Your task to perform on an android device: In the Blaze Wordpad App, make the necessary changes to Enquiry letter ,export it as PDF and preview it .
Image 1: 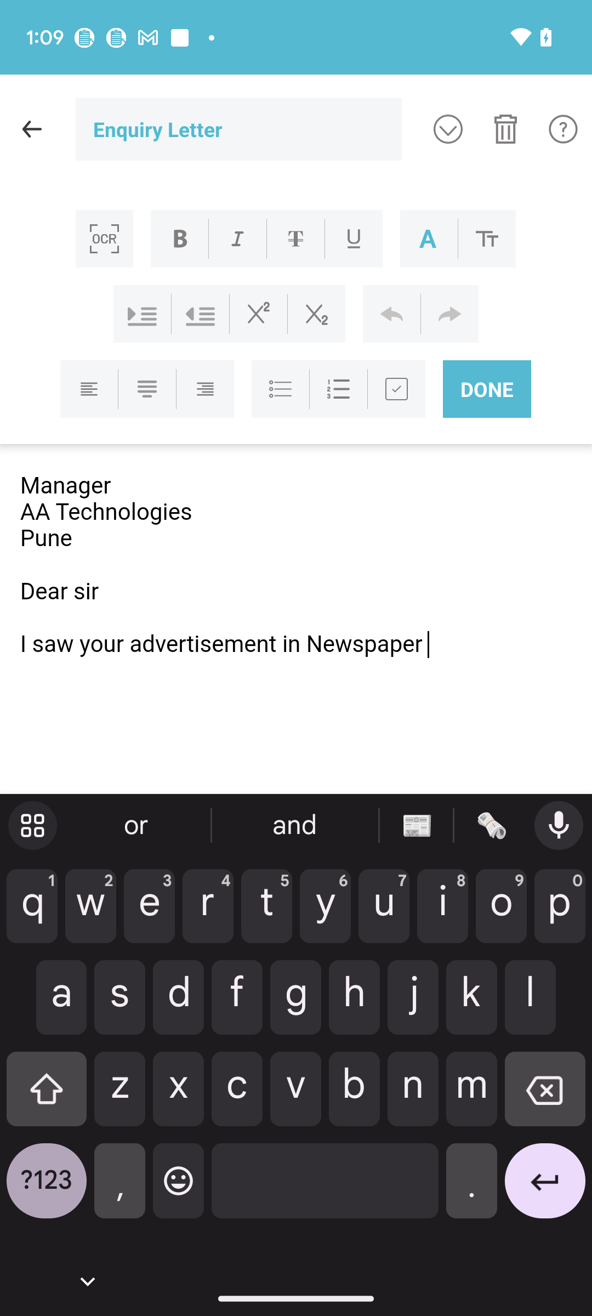
Type the Hindustan times by clicking on keyboard
Step 1: click (46, 1097)
Image 3: 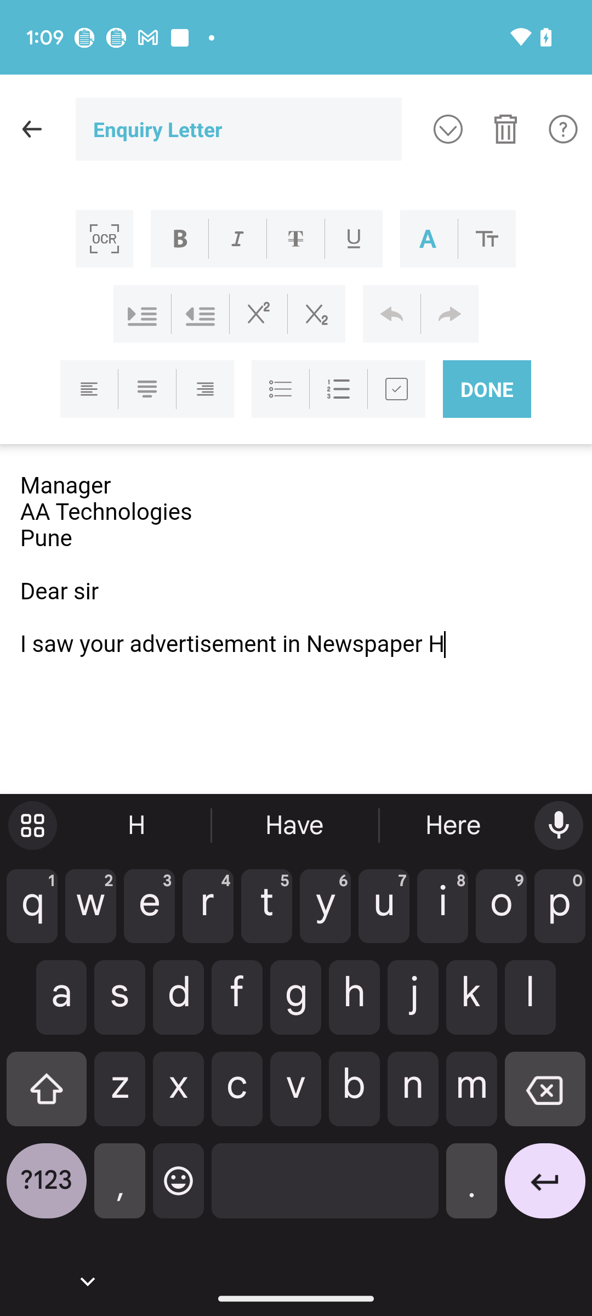
Type the Hindustan times by clicking on keyboard
Step 3: click (442, 905)
Image 6: 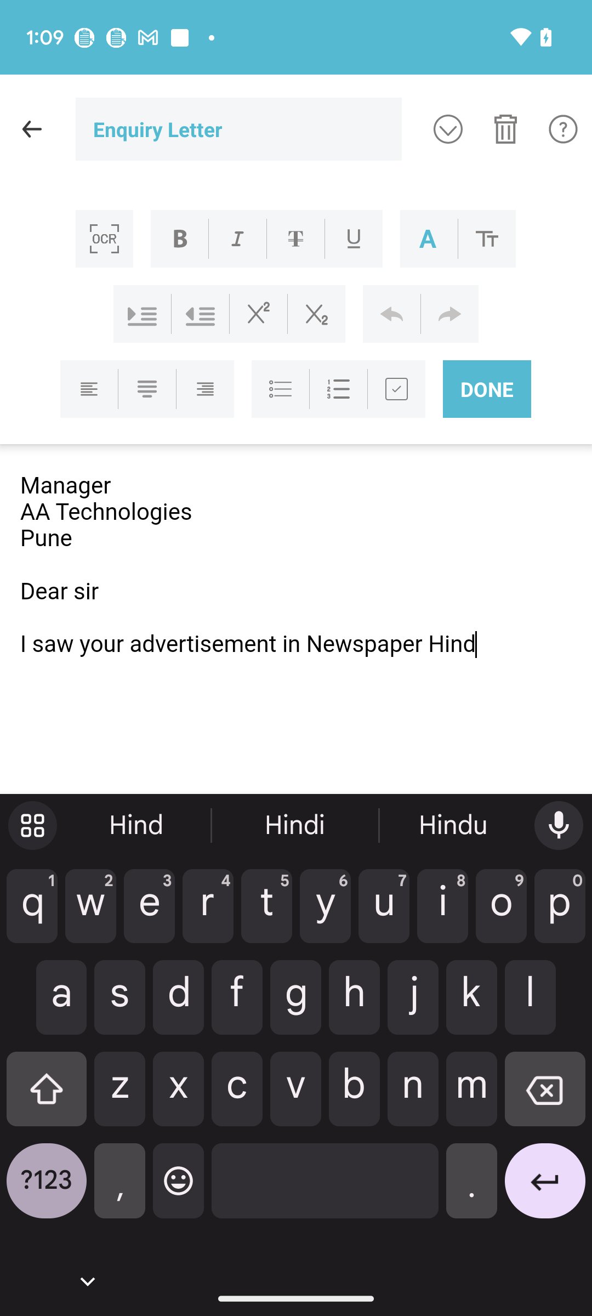
Type the Hindustan times by clicking on keyboard
Step 6: click (383, 905)
Image 7: 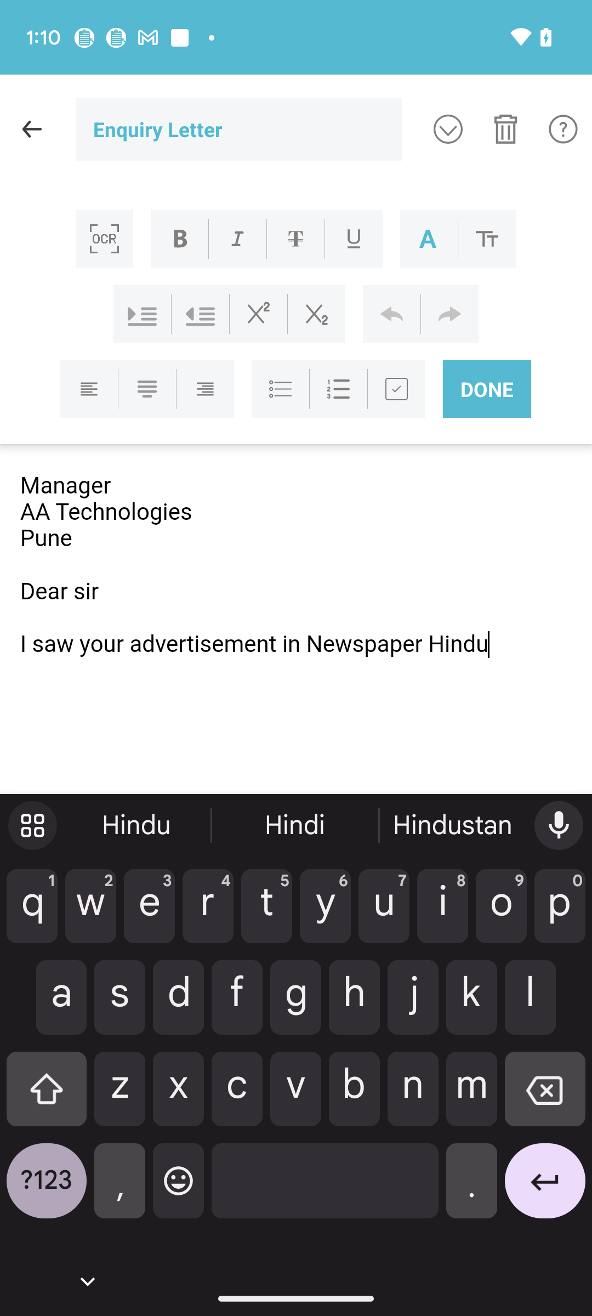
Type the Hindustan times by clicking on keyboard
Step 7: click (119, 997)
Image 8: 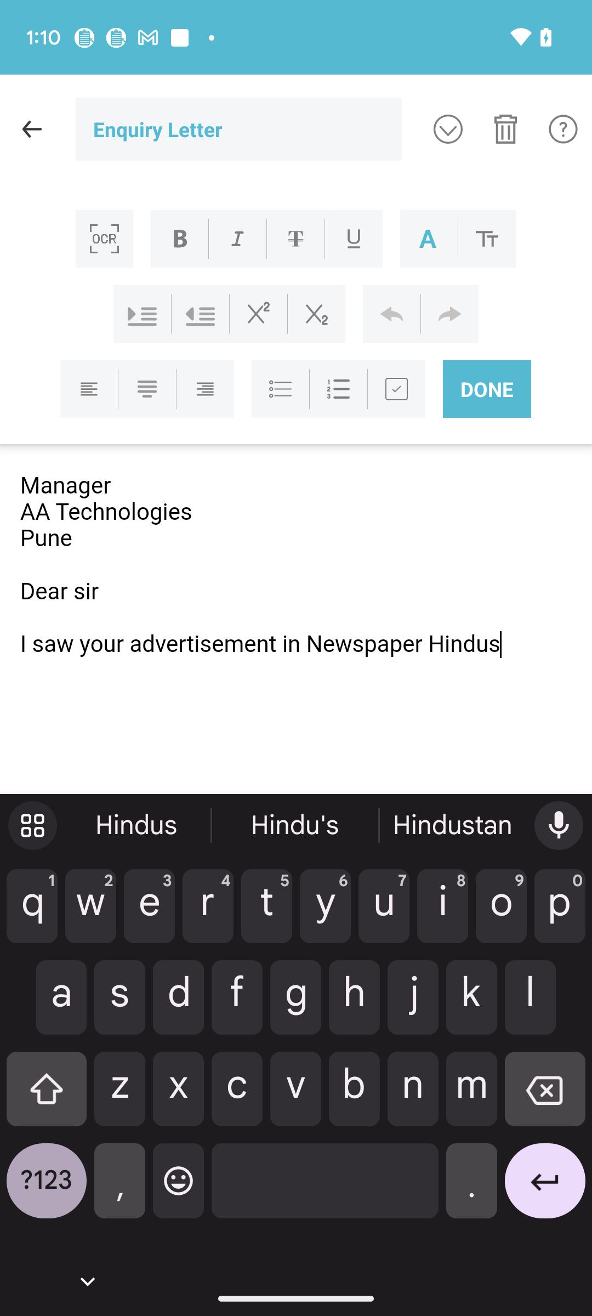
Click on the Hindustan at the keyboard
Step 8: click (454, 825)
Image 10: 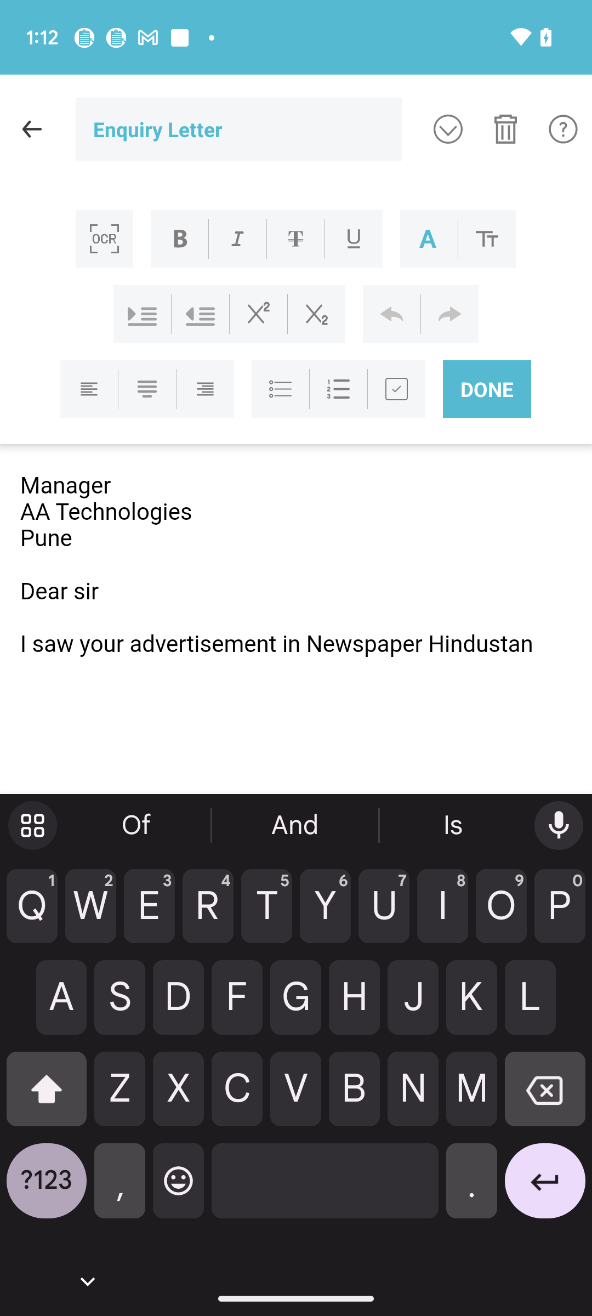
Type Times on the keyboard by clicking
Step 10: click (266, 905)
Image 11: 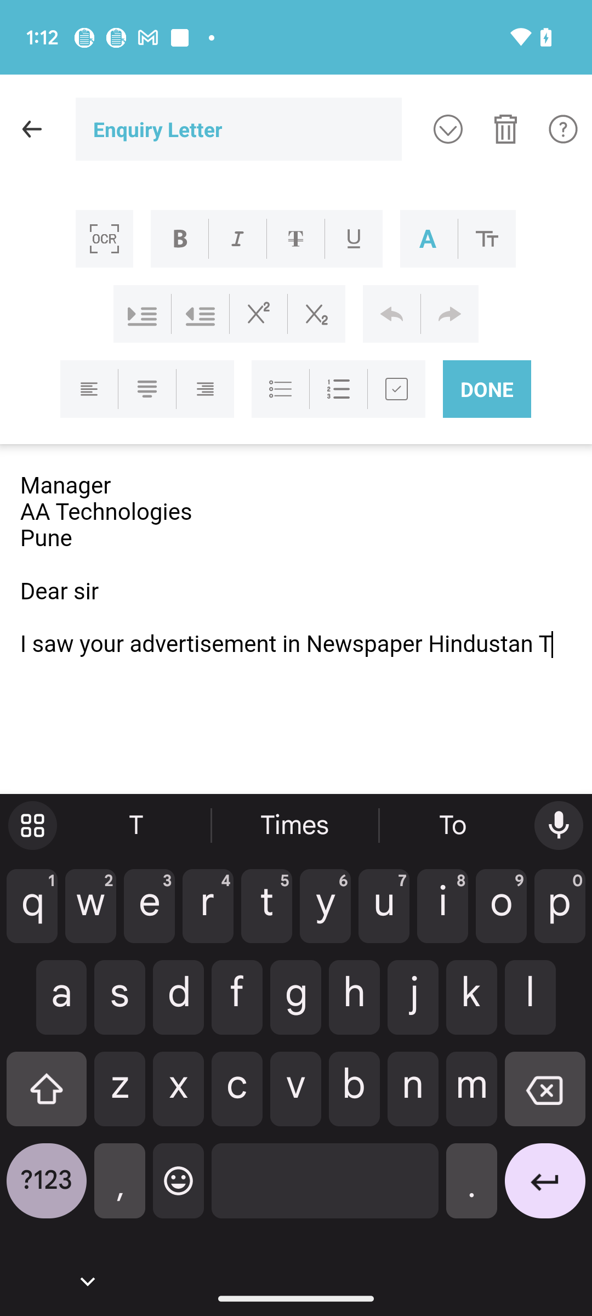
Type Times on the keyboard by clicking
Step 11: click (442, 905)
Image 12: 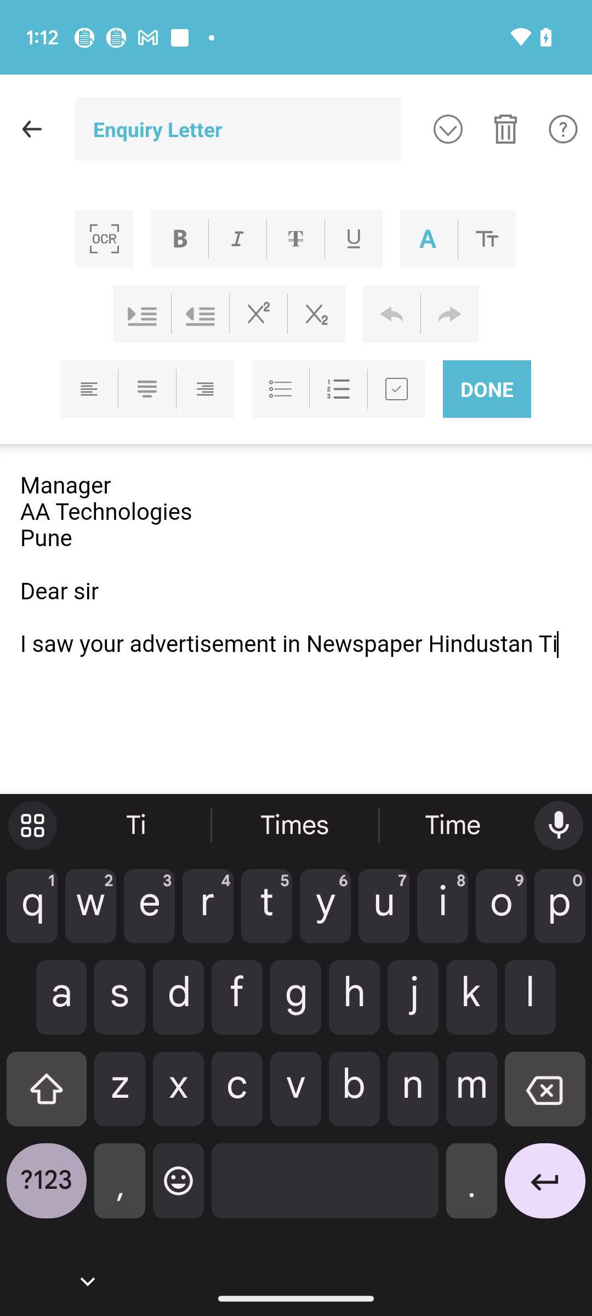
Type Times on the keyboard by clicking
Step 12: click (471, 1088)
Image 14: 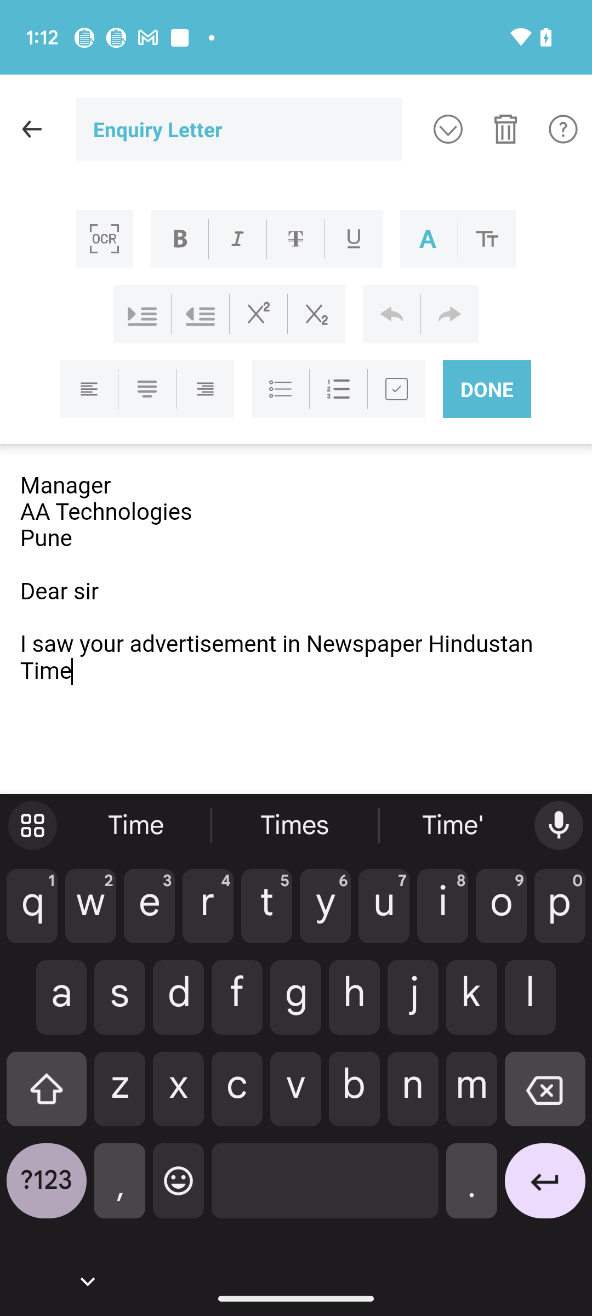
Type Times on the keyboard by clicking
Step 14: click (119, 997)
Image 15: 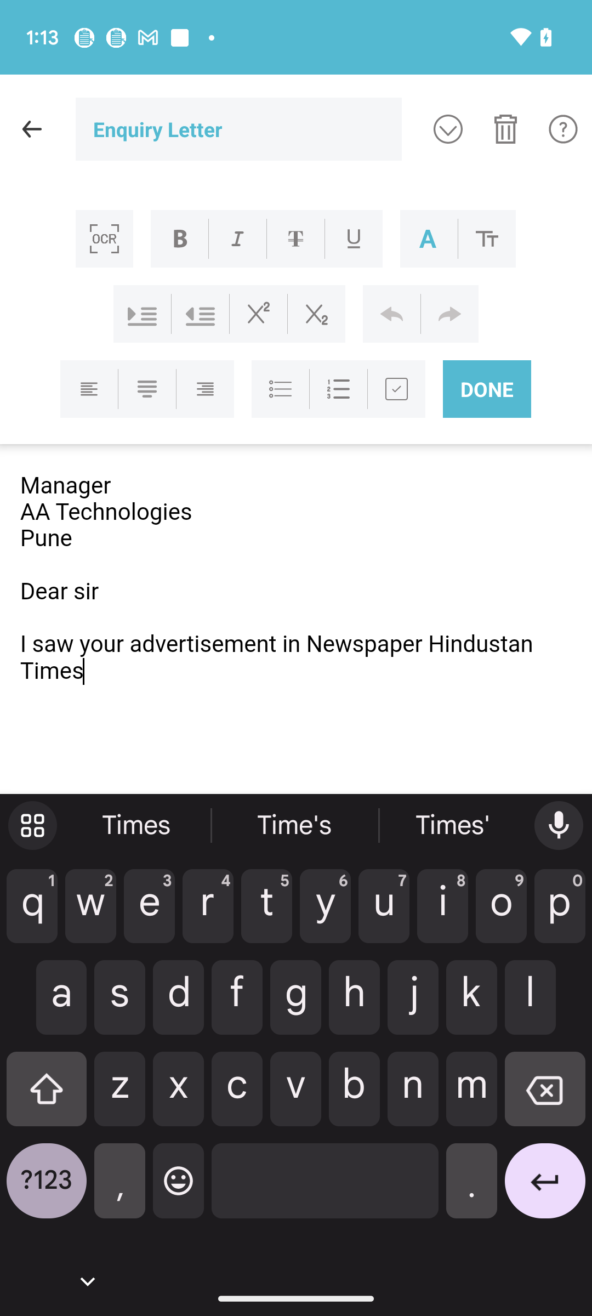
Click on the done option
Step 15: click (487, 389)
Image 16: 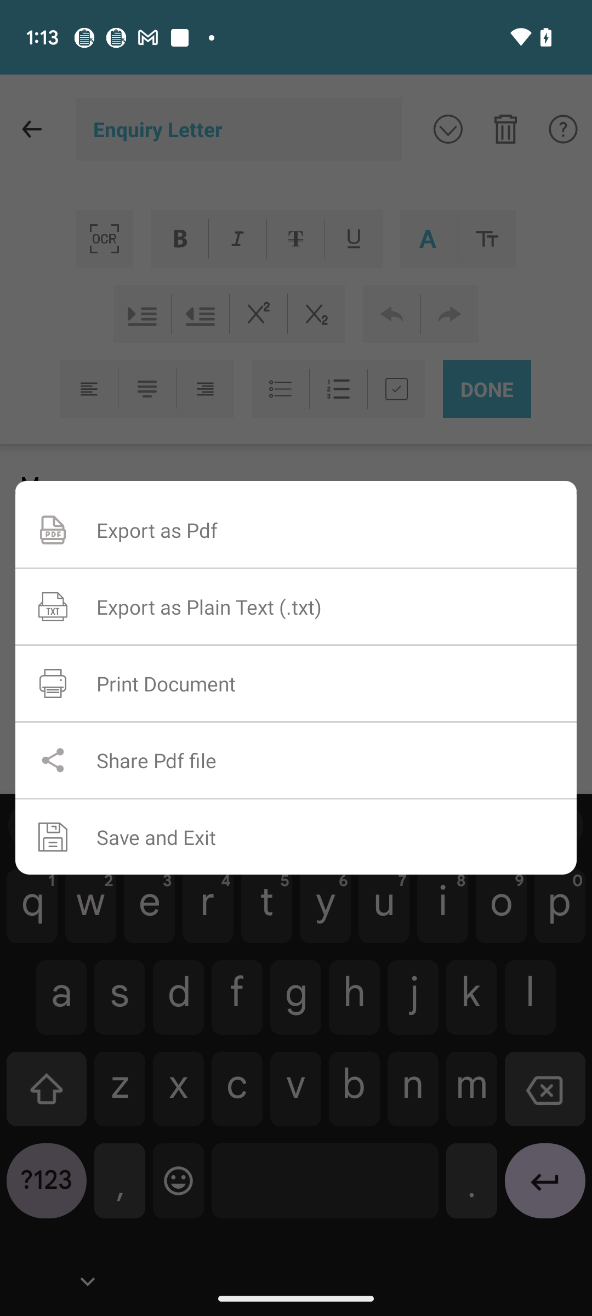
Click on the Export as Pdf
Step 16: click (296, 530)
Image 17: 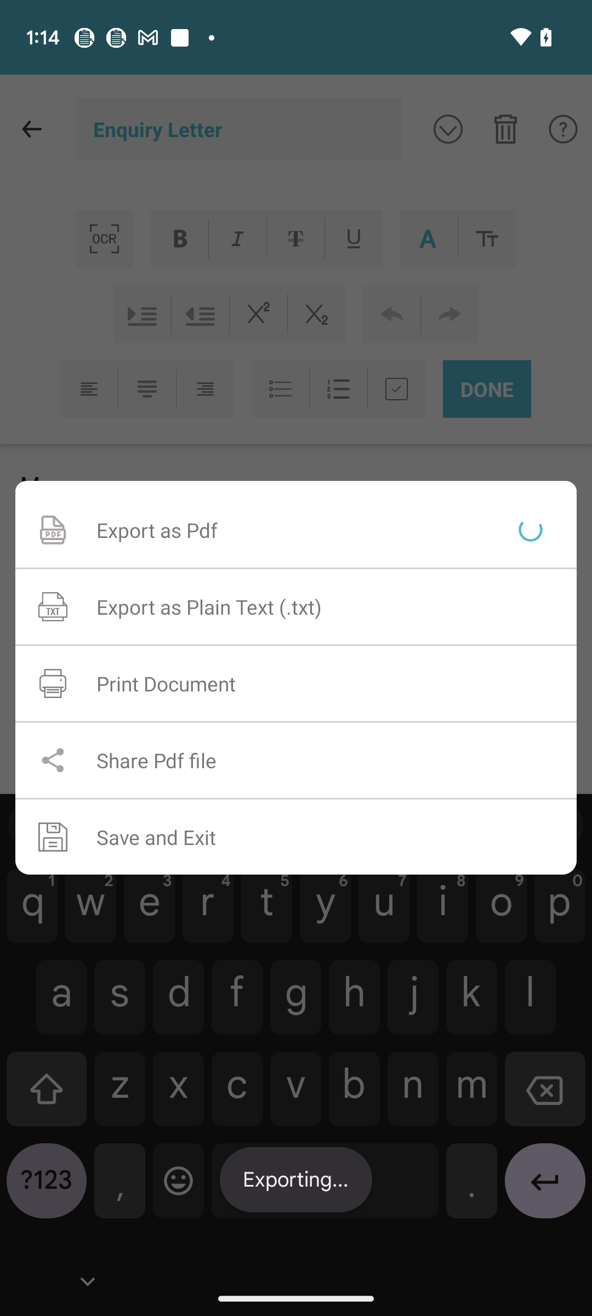
Click on the Export as Pdf
Step 17: wait
Image 18: 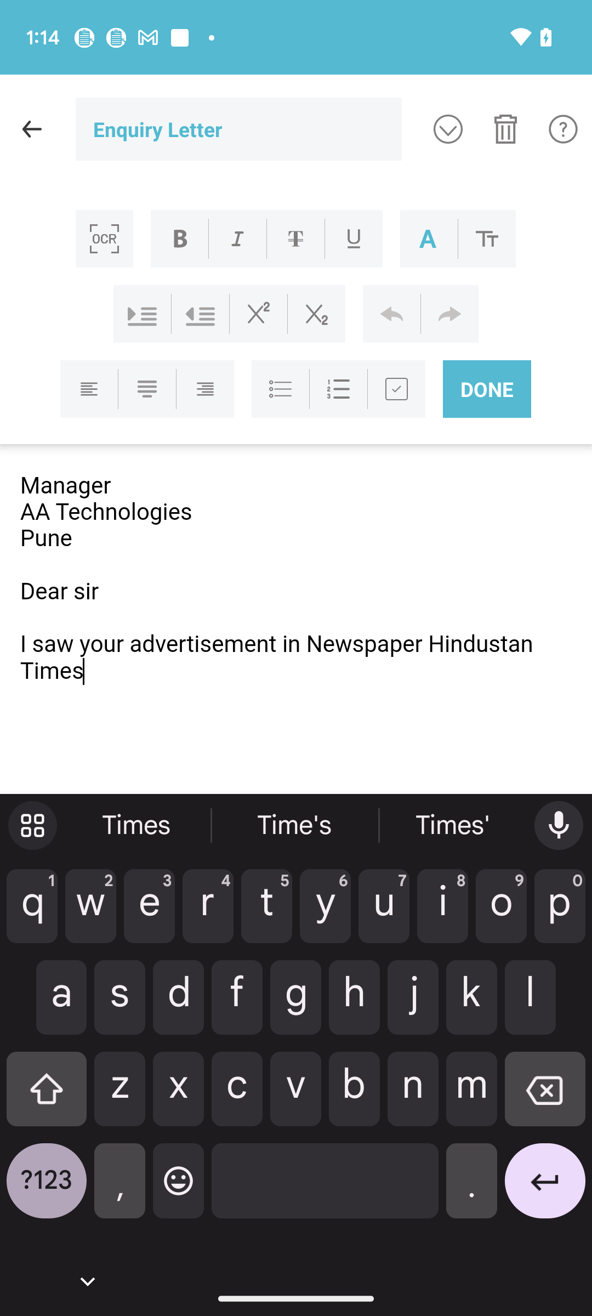
Click on the back icon at the top left corner
Step 18: click (31, 129)
Image 19: 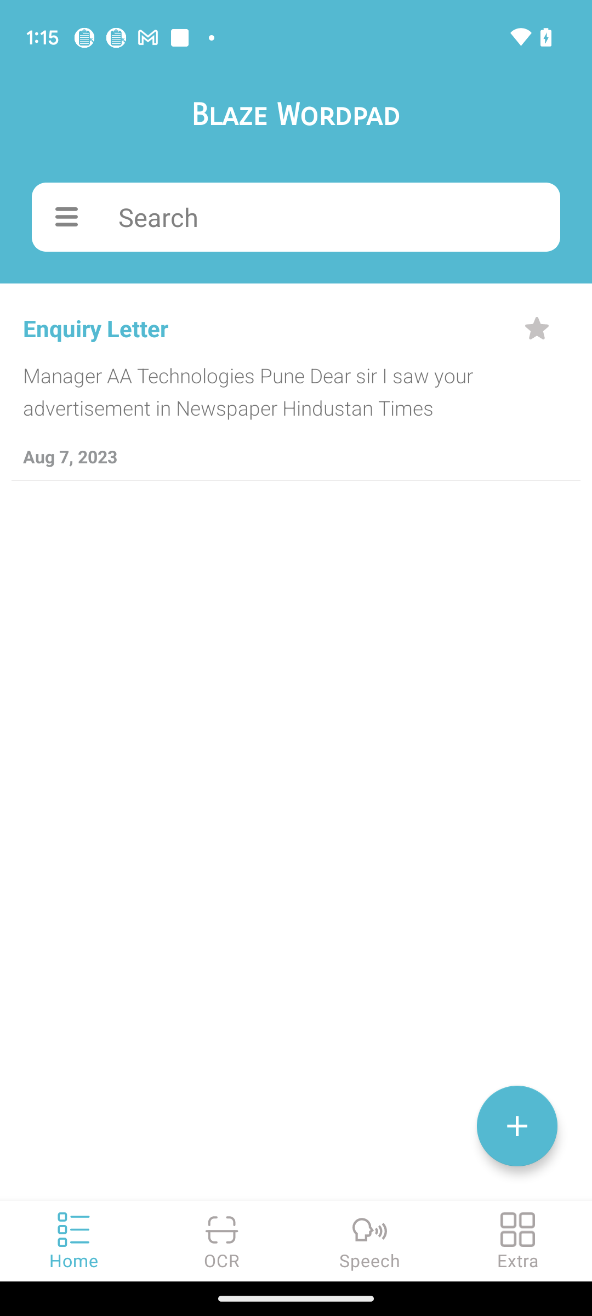
Click on the Enquiry letter to preview
Step 19: click (295, 394)